Your task to perform on an android device: Shop for loafers and slip-ons by applying the loafers and slip-ons filter in the shoe categories in the Etsy app.
Image 0: 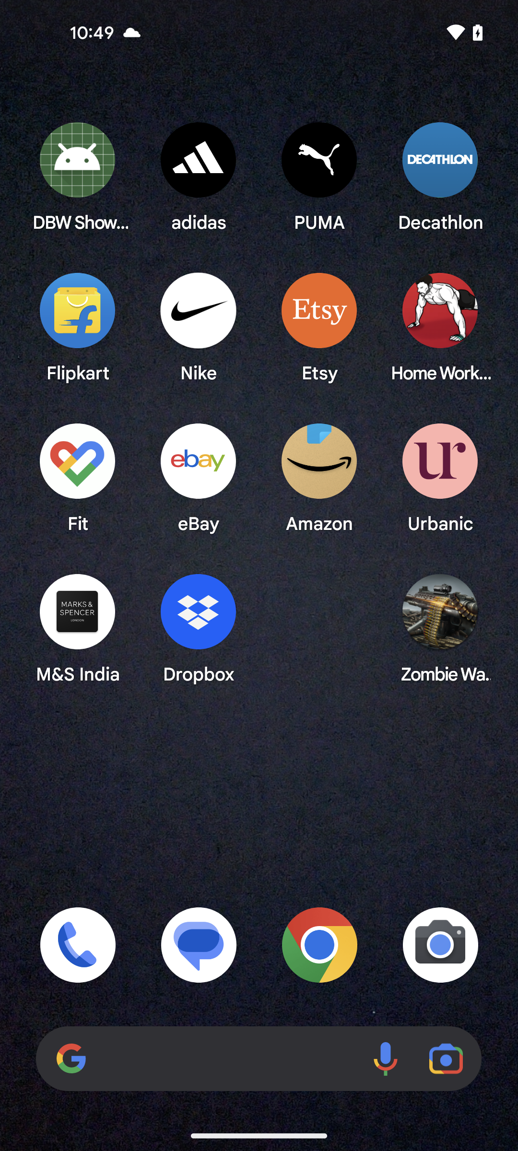
Open the Etsy app
Step 0: open app "Etsy"
Image 1: 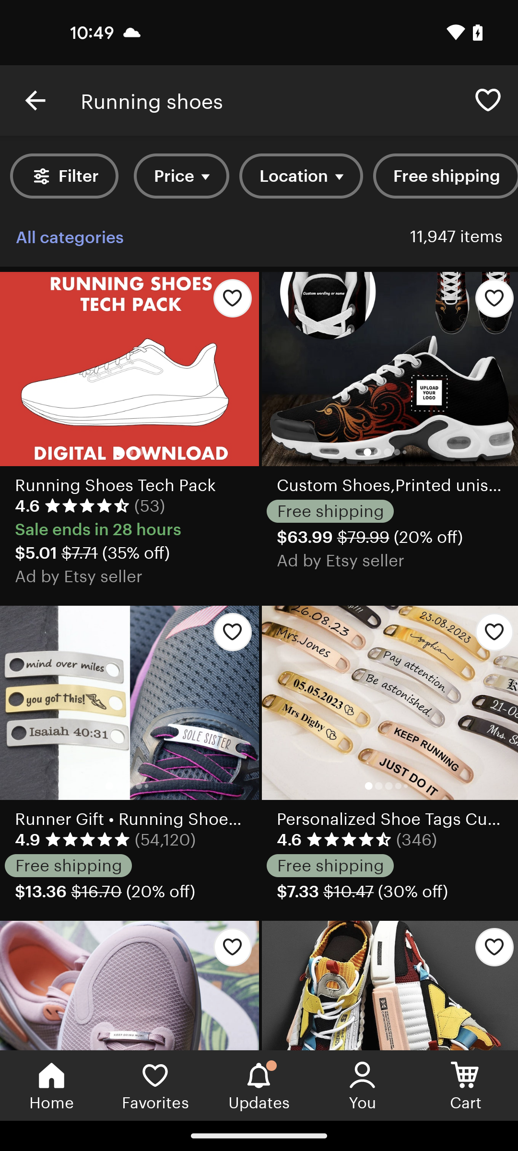
Click on the Filter button 
Step 1: click (56, 170)
Image 2: 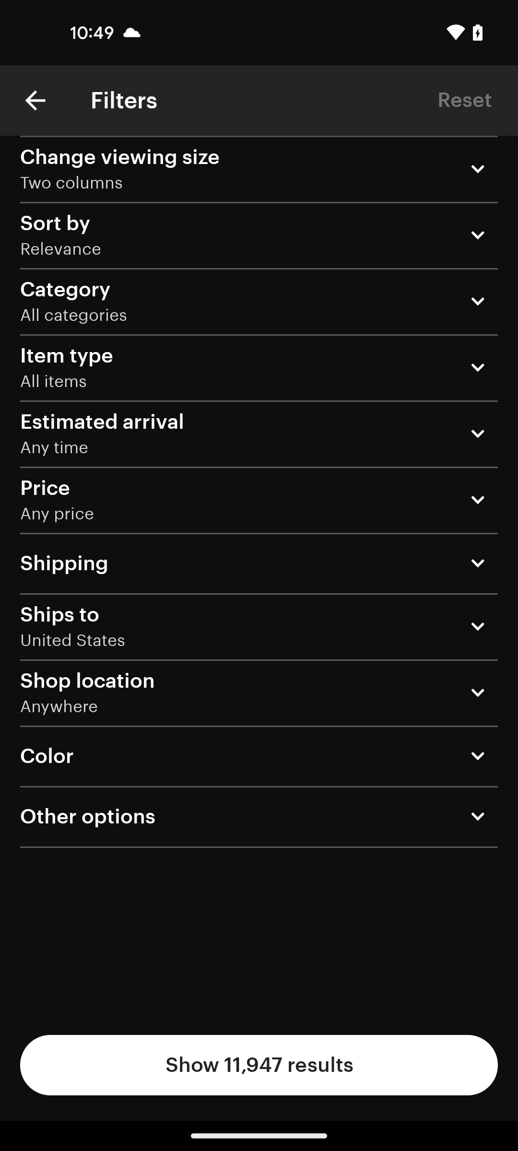
Go to the Categories filter
Step 2: click (65, 289)
Image 3: 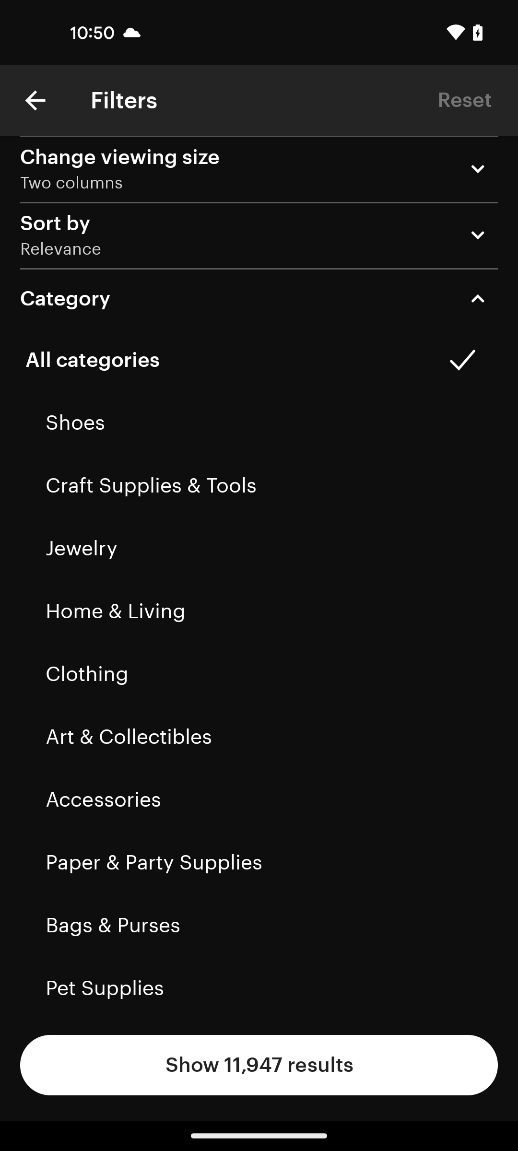
Click on the Shoes category
Step 3: click (251, 423)
Image 4: 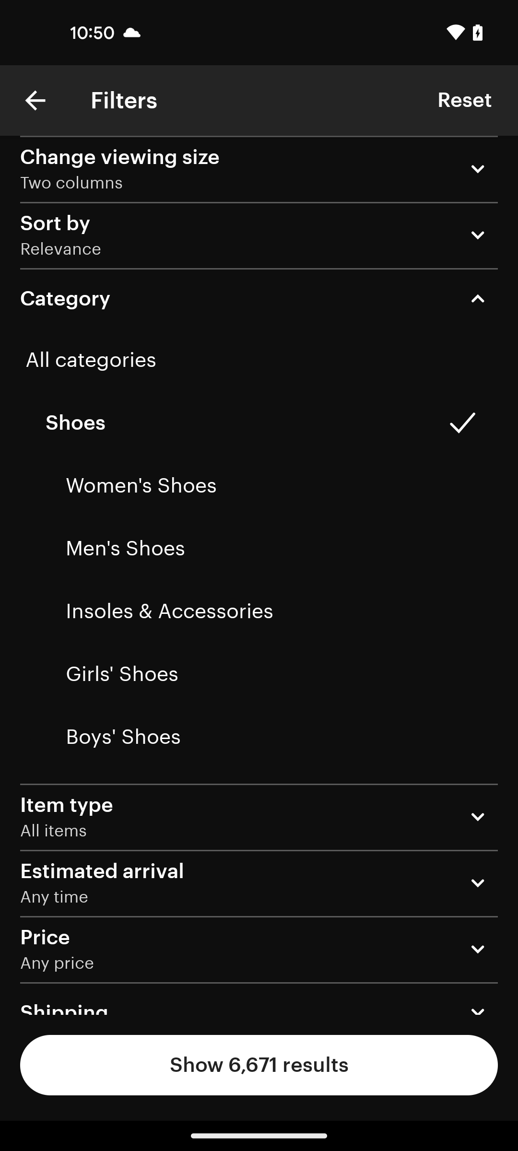
Select the Men's Shoes category
Step 4: click (251, 548)
Image 5: 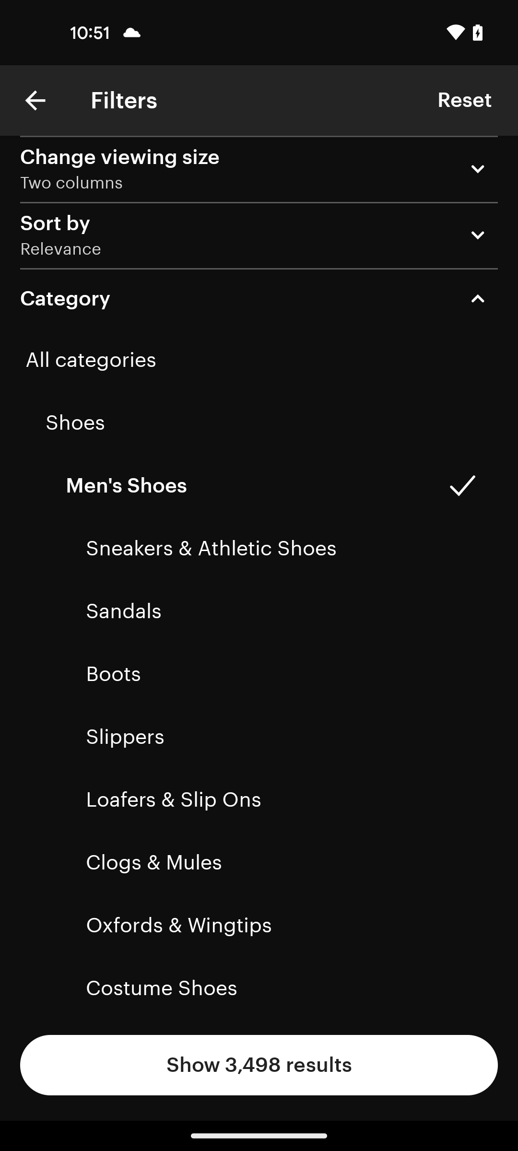
Click on the Loafers & Slip Ons 
Step 5: click (251, 799)